Your task to perform on an android device: Open Decathlon app, Read reviews for the Geologic Archery Bow Discovery 100 - Black product from other Shoppers
Image 0: 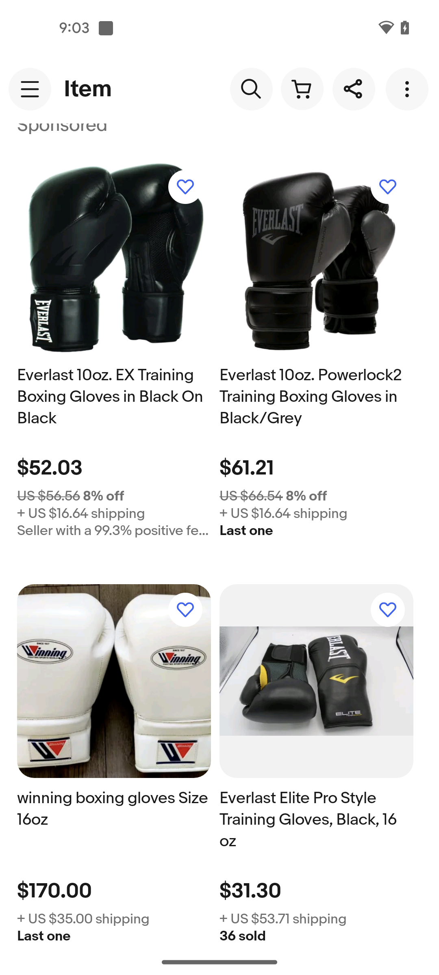
Open Decathlon app
Step 0: open app "Decathlon"
Image 1: 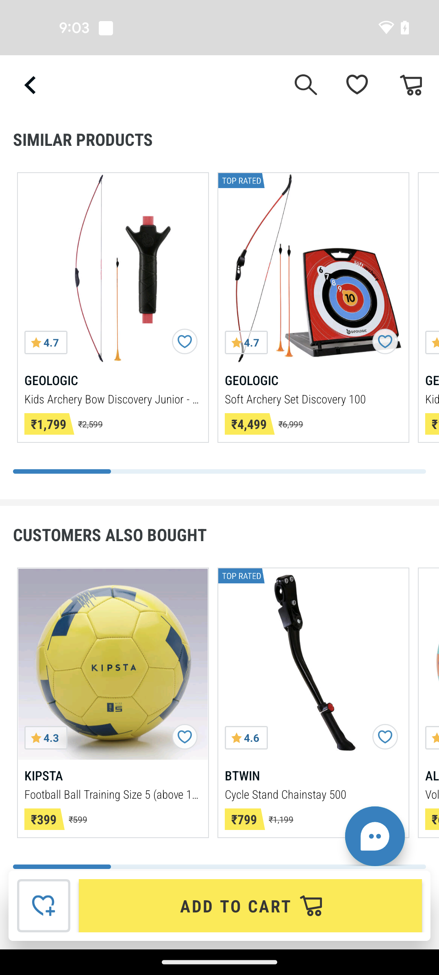
Scroll up to view reviews of the product
Step 1: scroll up
Image 2: 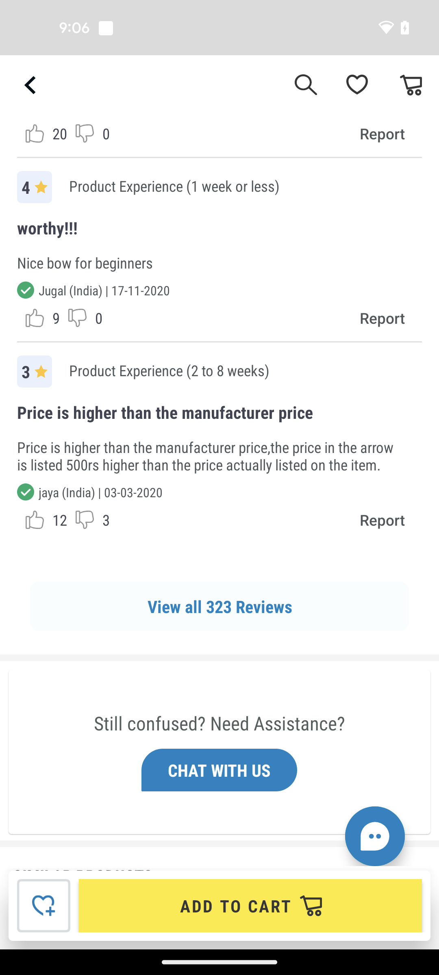
Click on the View all 323 Reviews option
Step 2: click (219, 606)
Image 3: 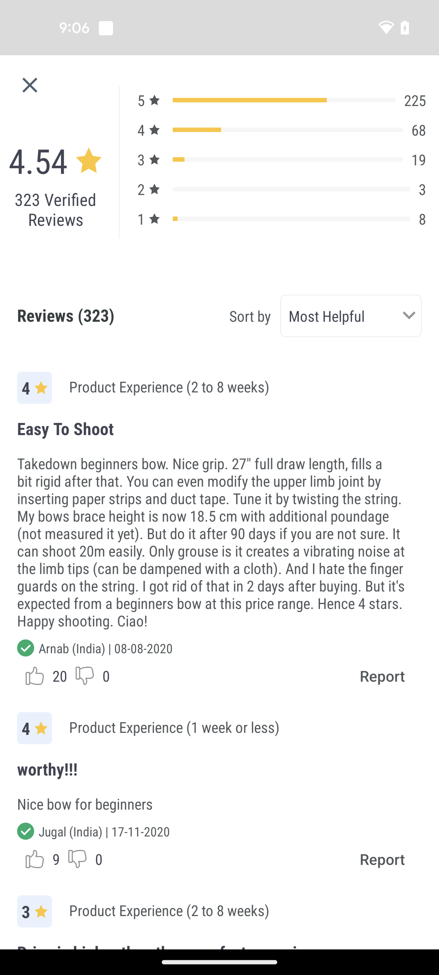
Scroll down to read more reviews
Step 3: scroll down
Image 4: 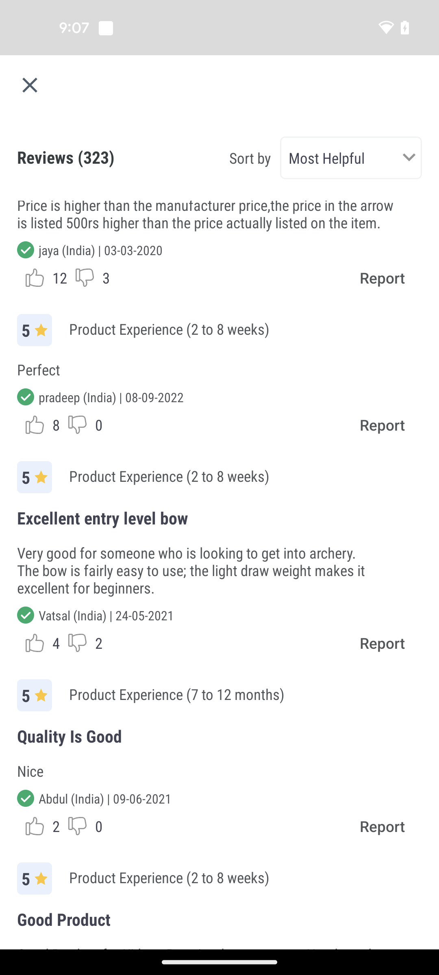
Scroll down to read more reviews
Step 4: scroll down
Image 5: 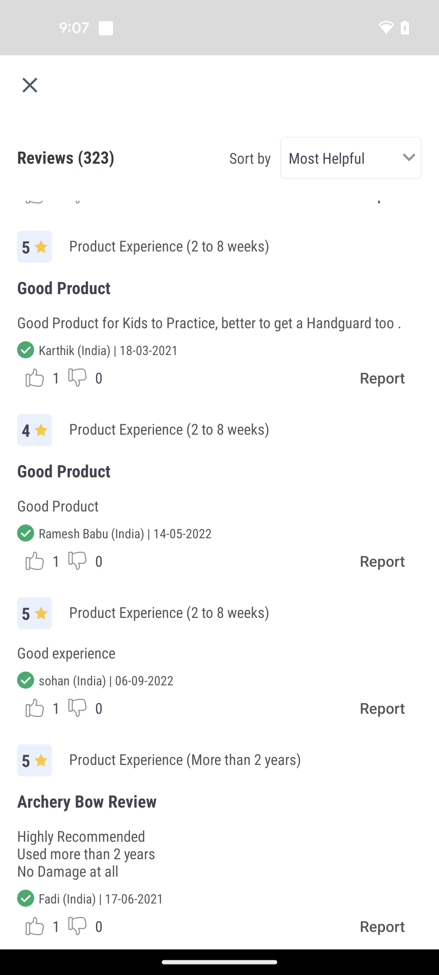
Scroll down to read more reviews
Step 5: scroll down